Your task to perform on an android device: I shall look for the similar screwdriver sets in the Amazon app, to compare the prices.
Image 0: 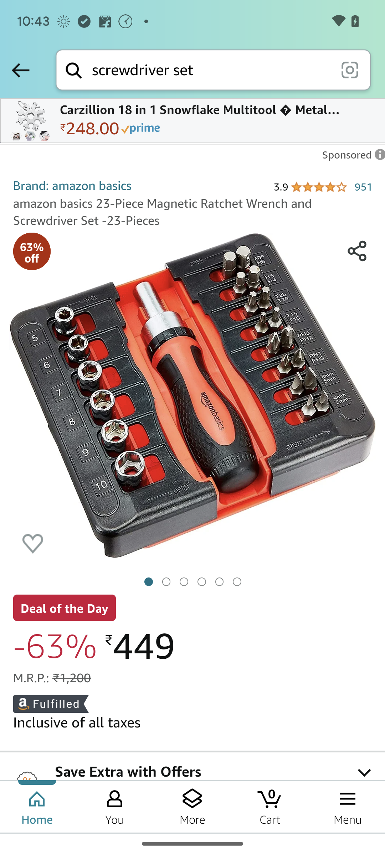
Scroll down to view the similar products.
Step 0: scroll down
Image 1: 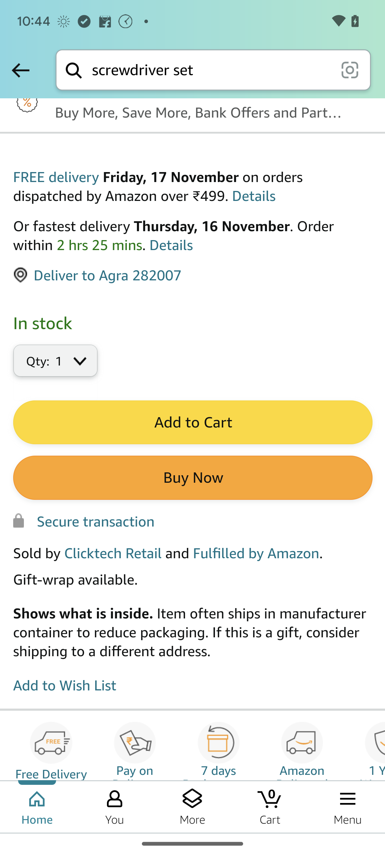
Scroll down to view the similar products.
Step 1: wait
Image 2: 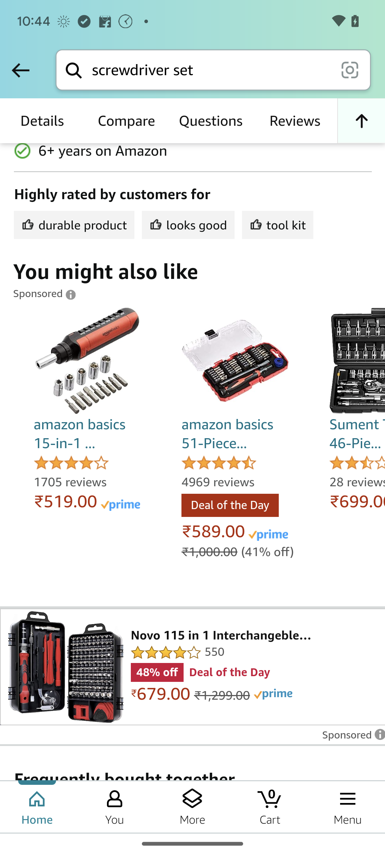
Swipe left to view more similar screwdriver sets.
Step 2: scroll right